Your task to perform on an android device: Giachino Ristoranto Restaurant looks good as it has five star ratings , so I want to view the full menu of the Giachino Ristoranto Restaurant in the Opentable app .
Image 0: 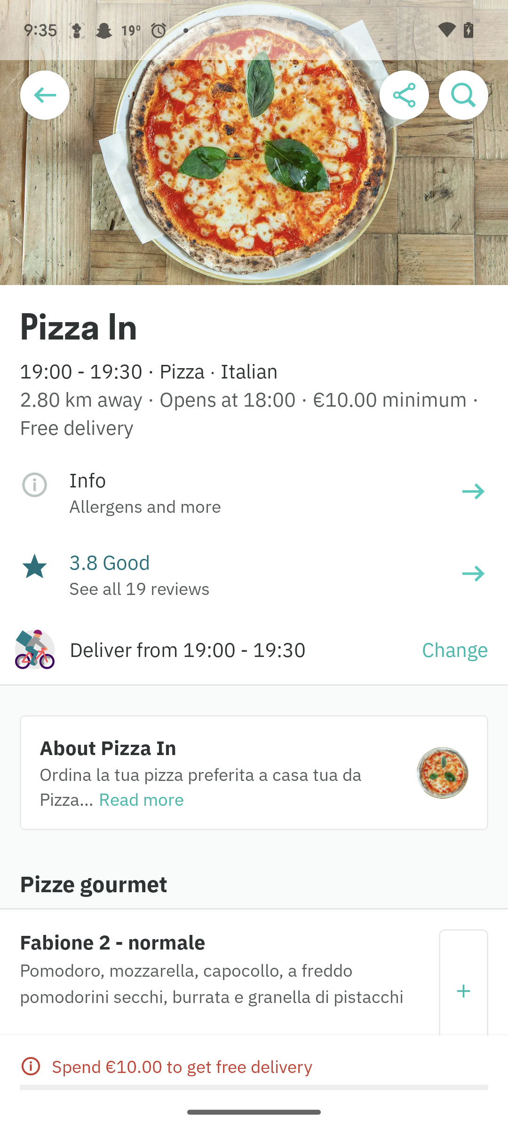
Open the OpenTable app
Step 0: open app "OpenTable"
Image 1: 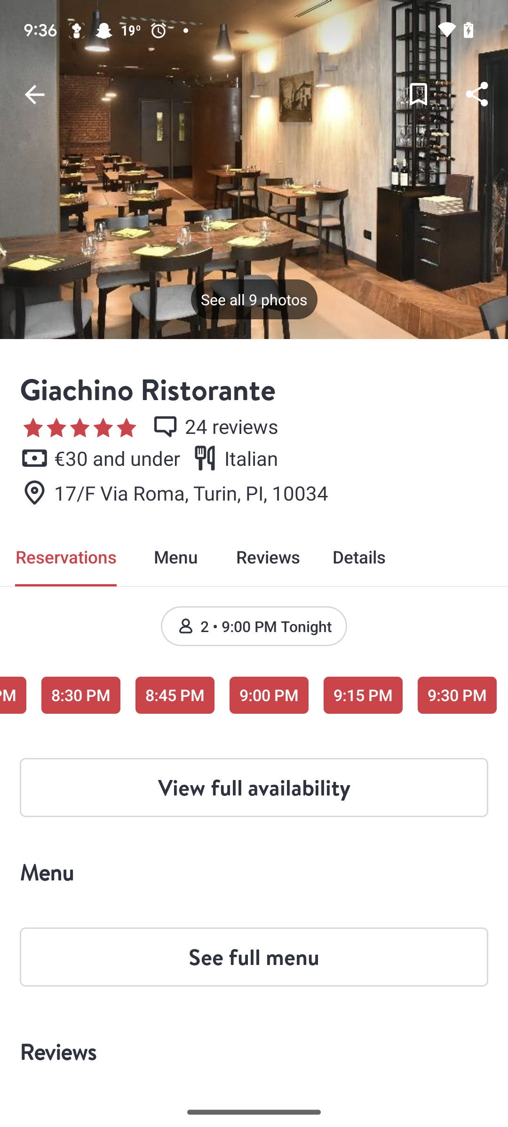
Click on the see full menu button
Step 1: click (254, 957)
Image 2: 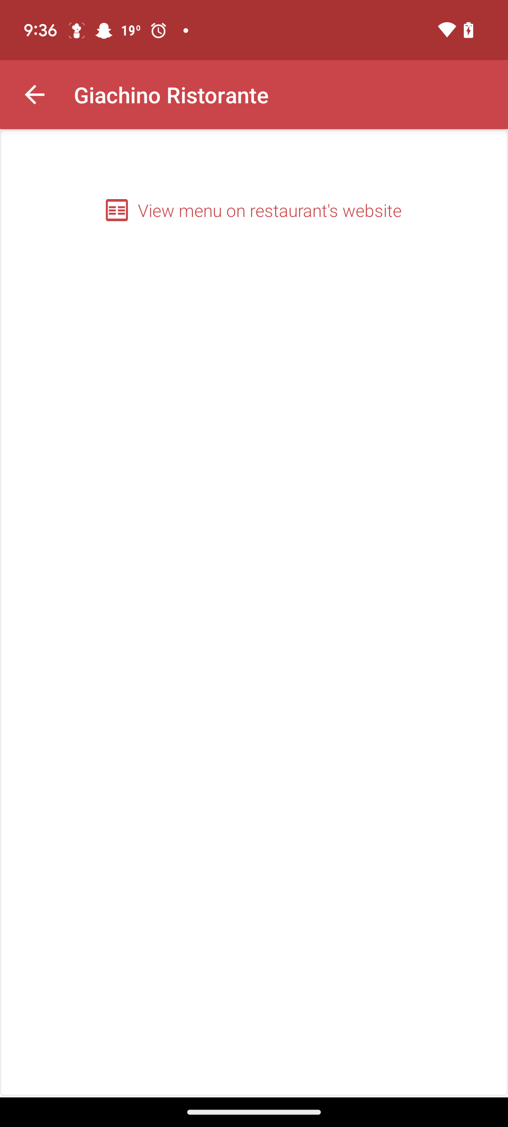
Click on the view menu restaurants website
Step 2: click (270, 210)
Image 4: 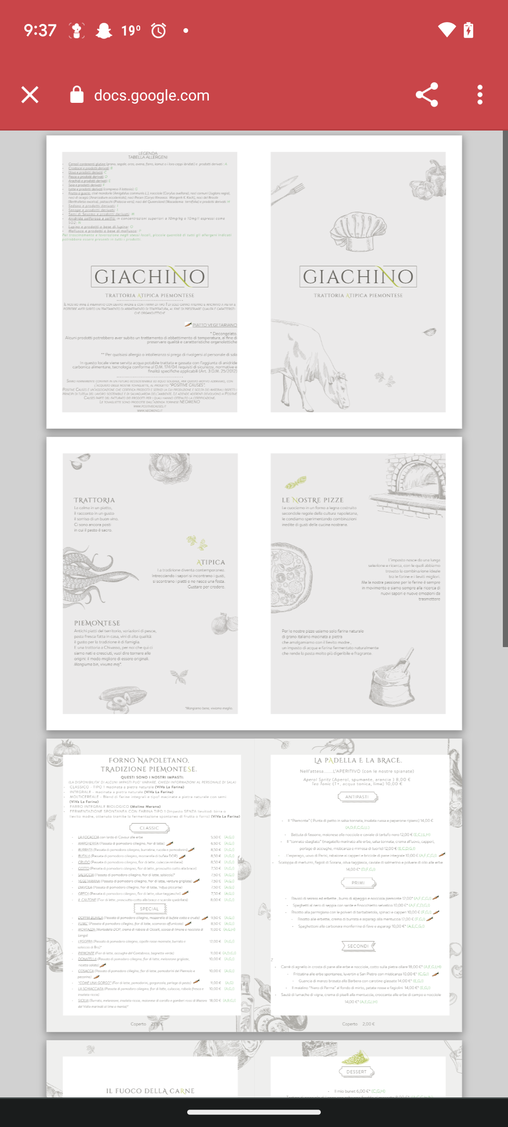
Swipe up to view more menu
Step 4: scroll down